Your task to perform on an android device: I think Faial Prime Suites is a great place to stay. See the Prestigia app to see the amenities available in Faial Prime Suites.
Image 0: 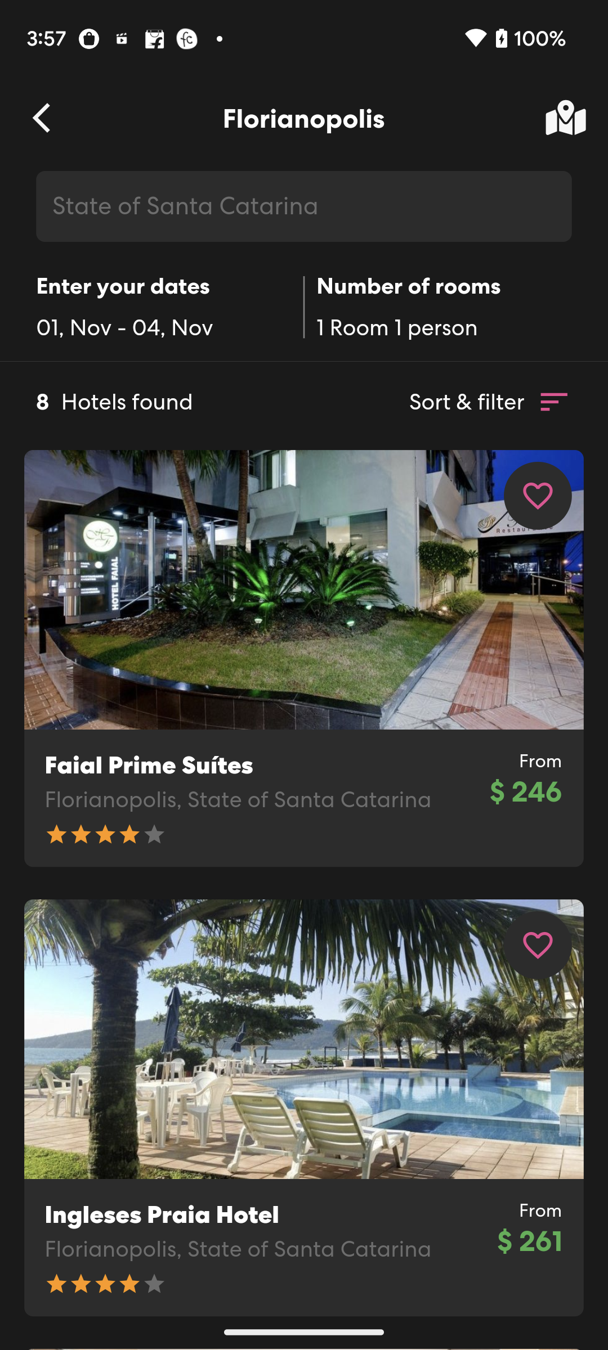
Click on the Faial Prime Suites
Step 0: click (303, 658)
Image 1: 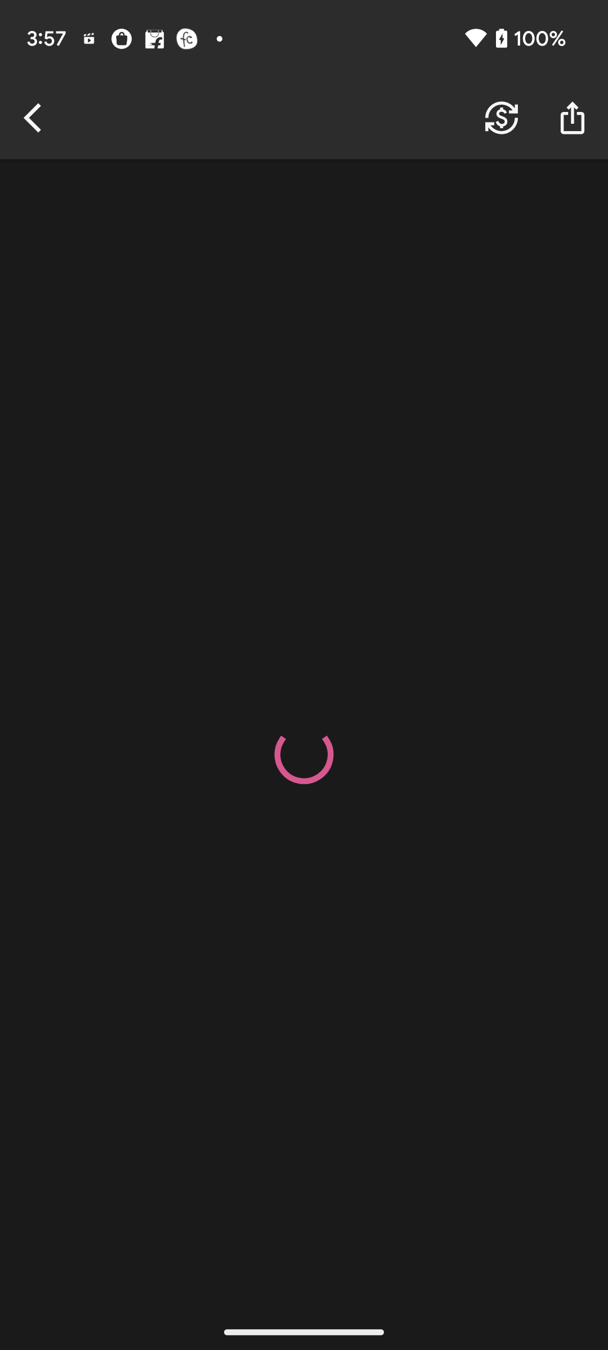
Click on the Faial Prime Suites
Step 1: wait
Image 2: 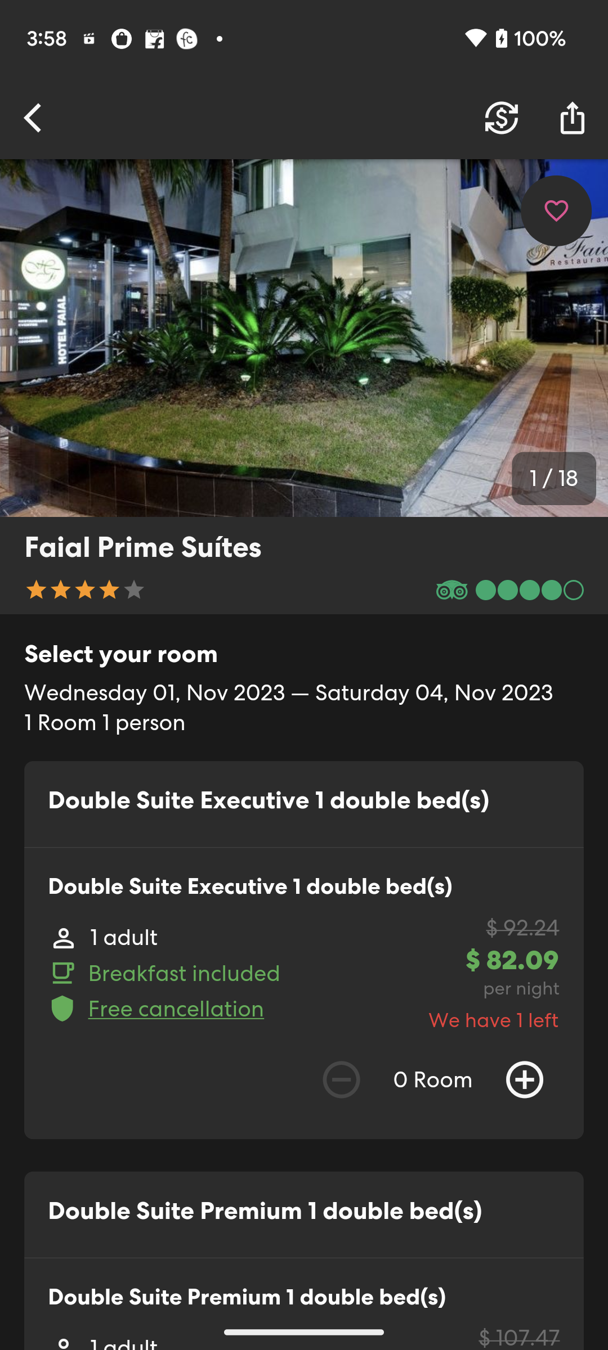
Swipe up to check Amenities
Step 2: scroll down
Image 3: 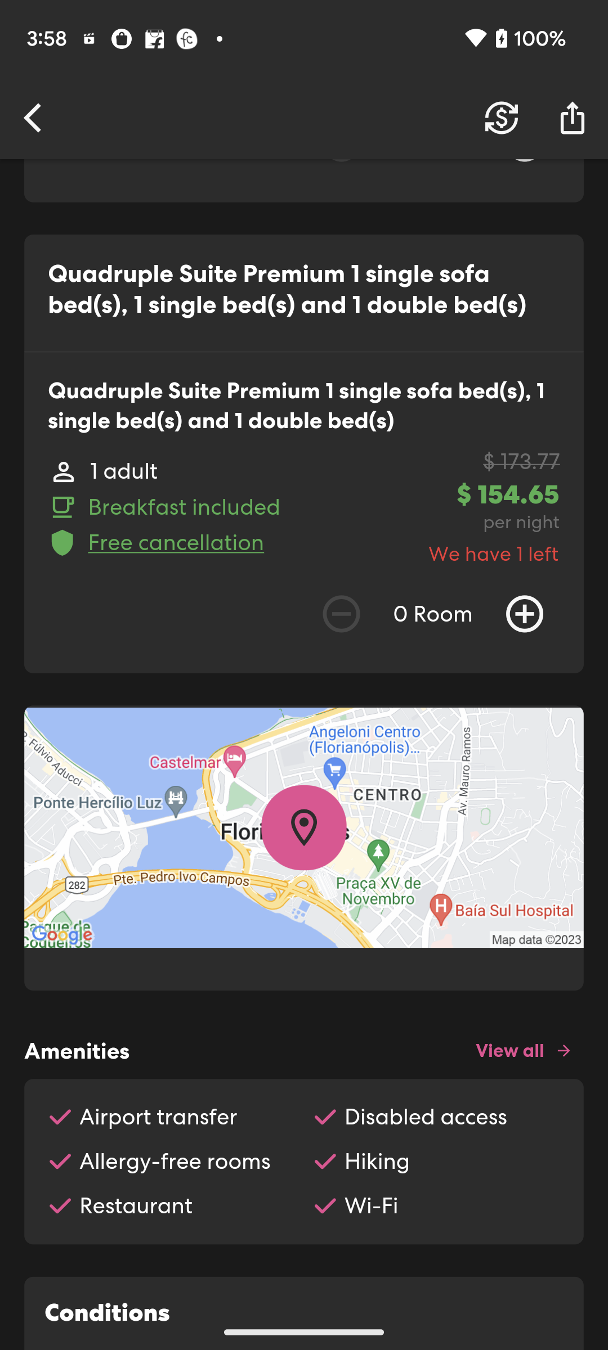
Click on View all Amenities
Step 3: click (524, 1046)
Image 4: 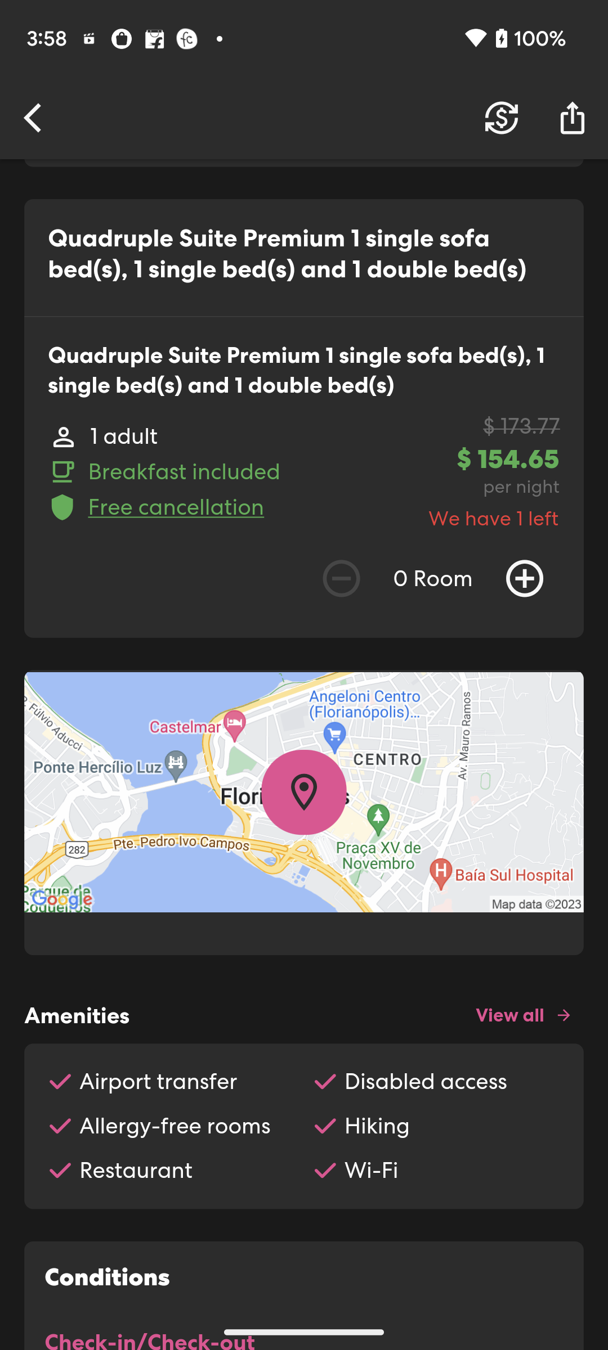
Click on View all Amenities
Step 4: wait
Image 5: 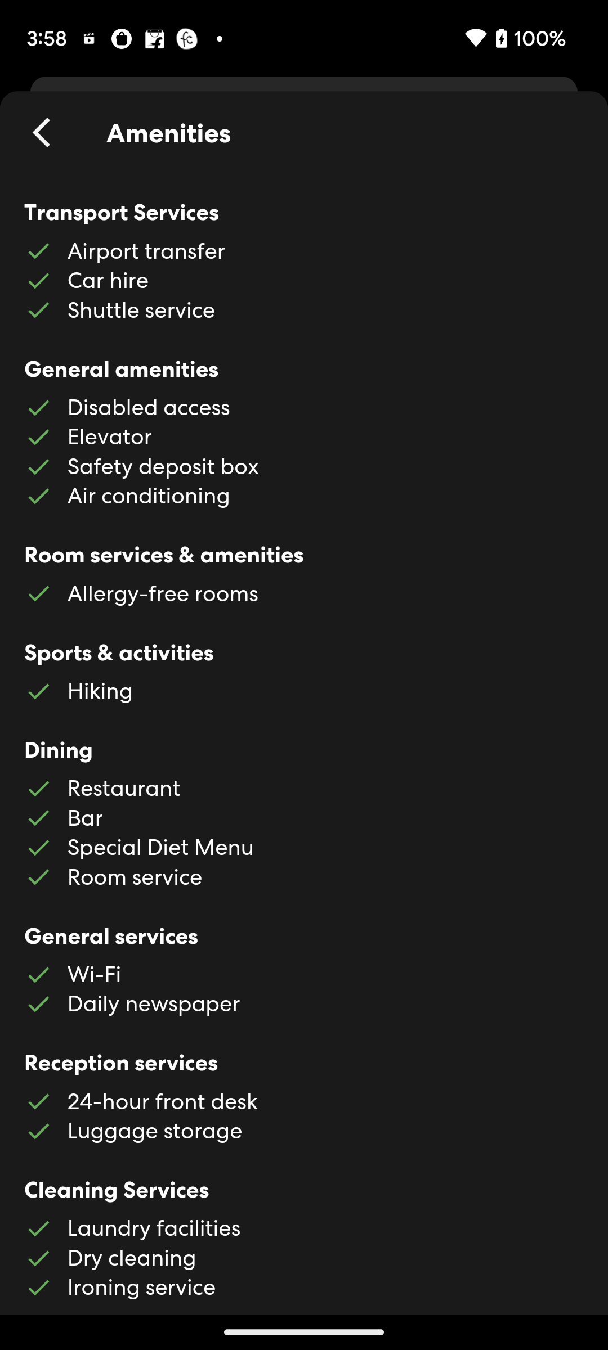
Swipe up
Step 5: scroll down